Your task to perform on an android device: I want to create a new folder in Google Drive for my photos.
Image 0: 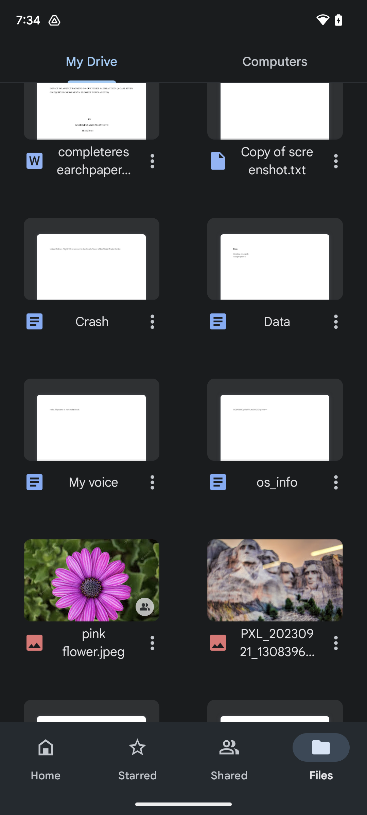
Scroll up on the screen.
Step 0: scroll up
Image 1: 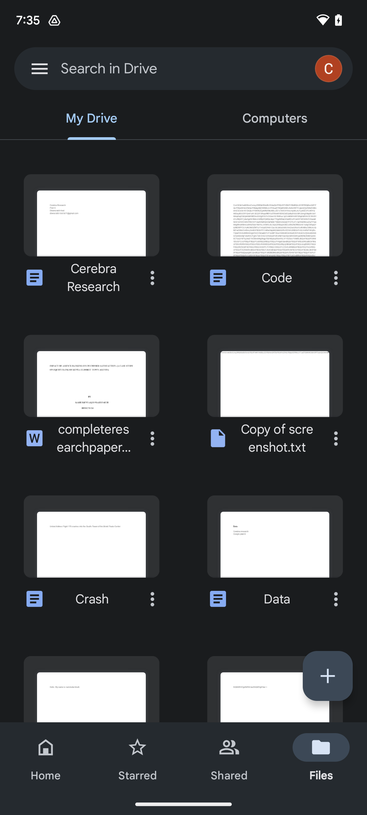
Click on the Create button on the screen.
Step 1: click (328, 676)
Image 2: 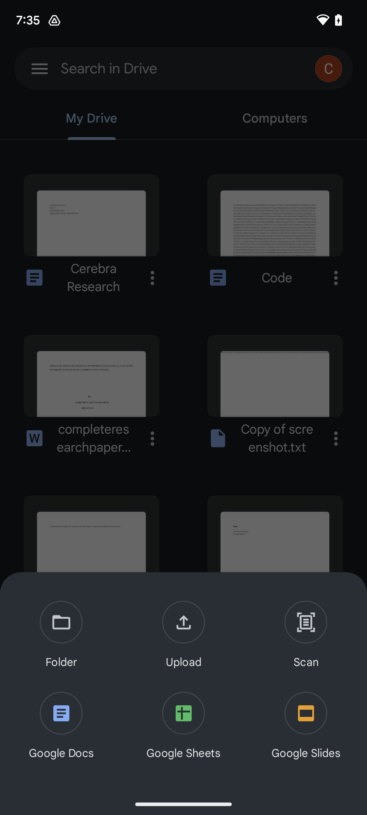
Click on the Folder icon on the screen.
Step 2: click (61, 635)
Image 3: 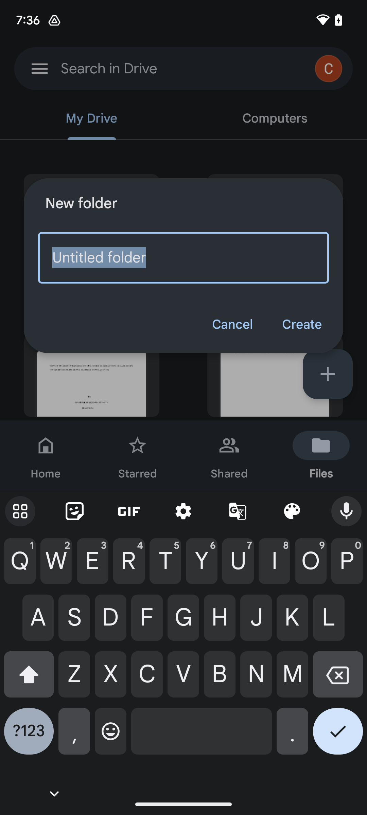
Click on the Create button on the screen.
Step 3: click (301, 325)
Image 4: 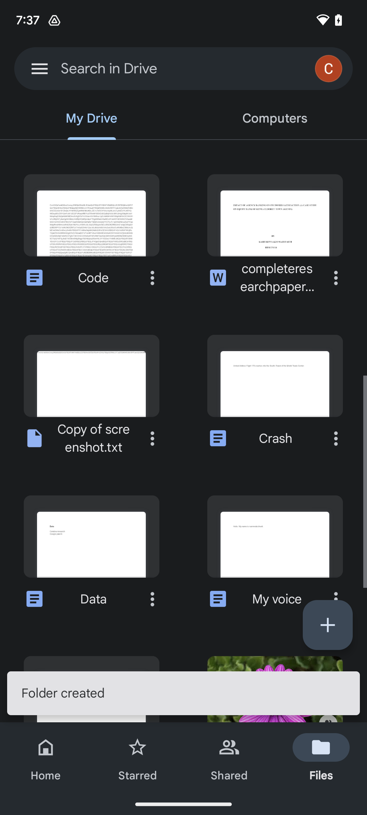
Click on the Create button on the screen.
Step 4: wait